Your task to perform on an android device: Delete the voice message that I have shared with Natalie Larson on the Snapchat app.
Image 0: 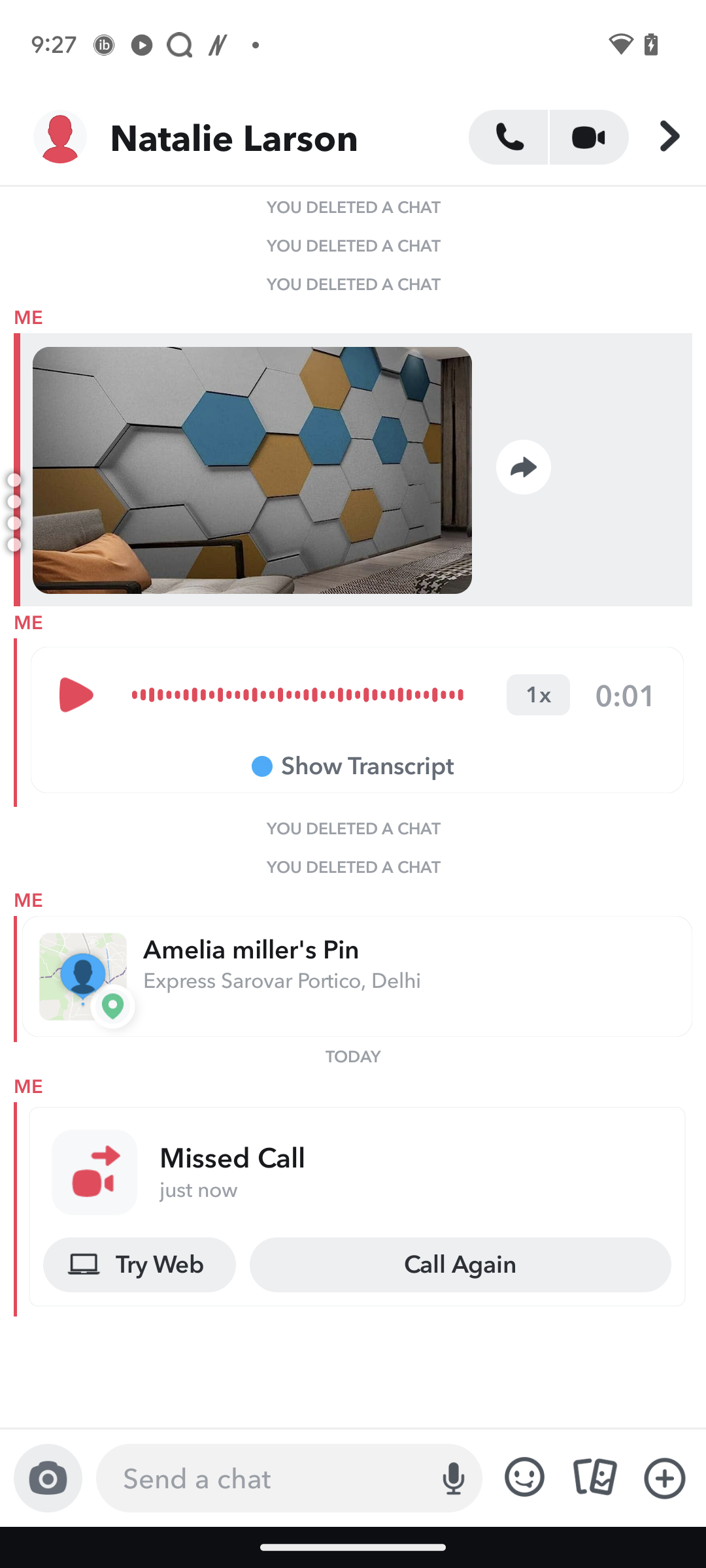
Long press on the voice message.
Step 0: long press (356, 687)
Image 1: 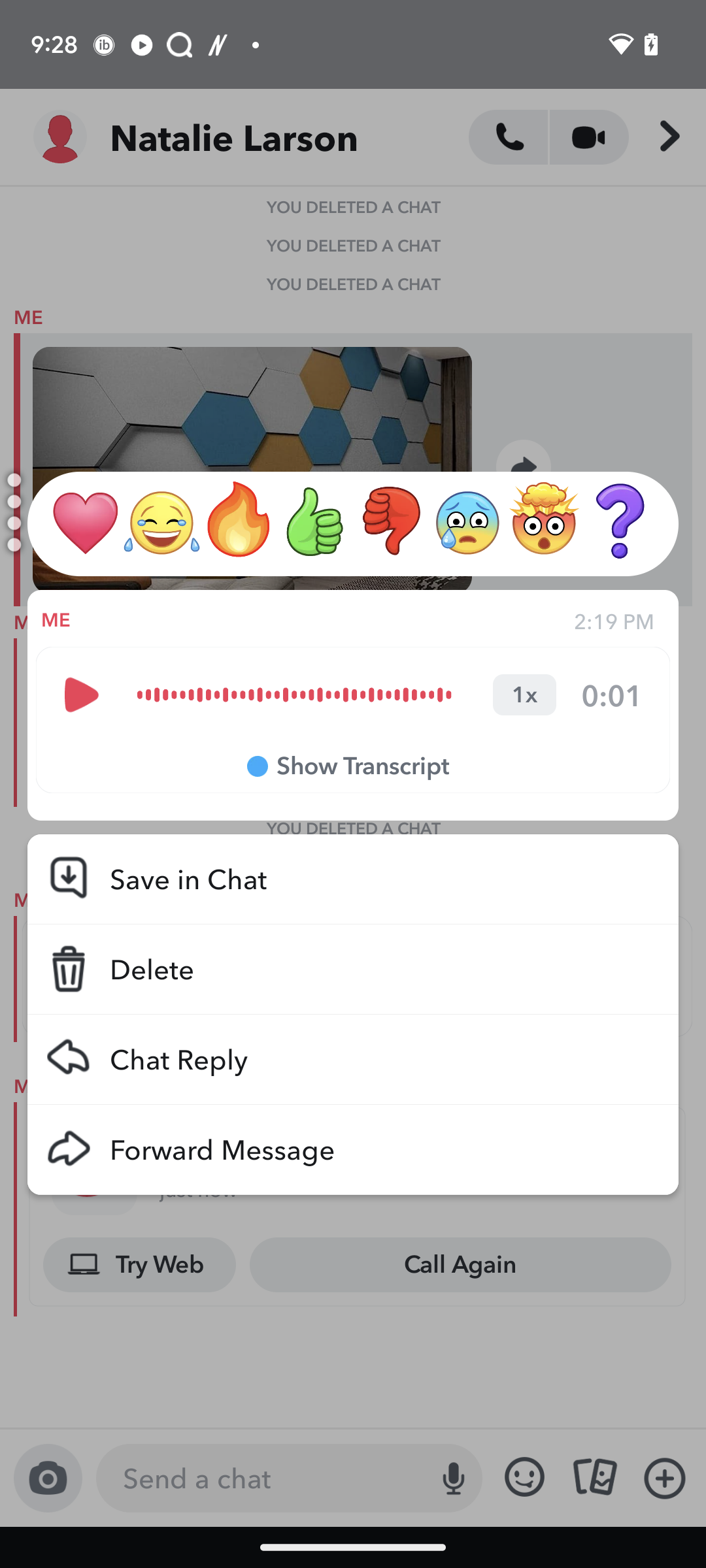
Click on the Delete button.
Step 1: click (380, 969)
Image 2: 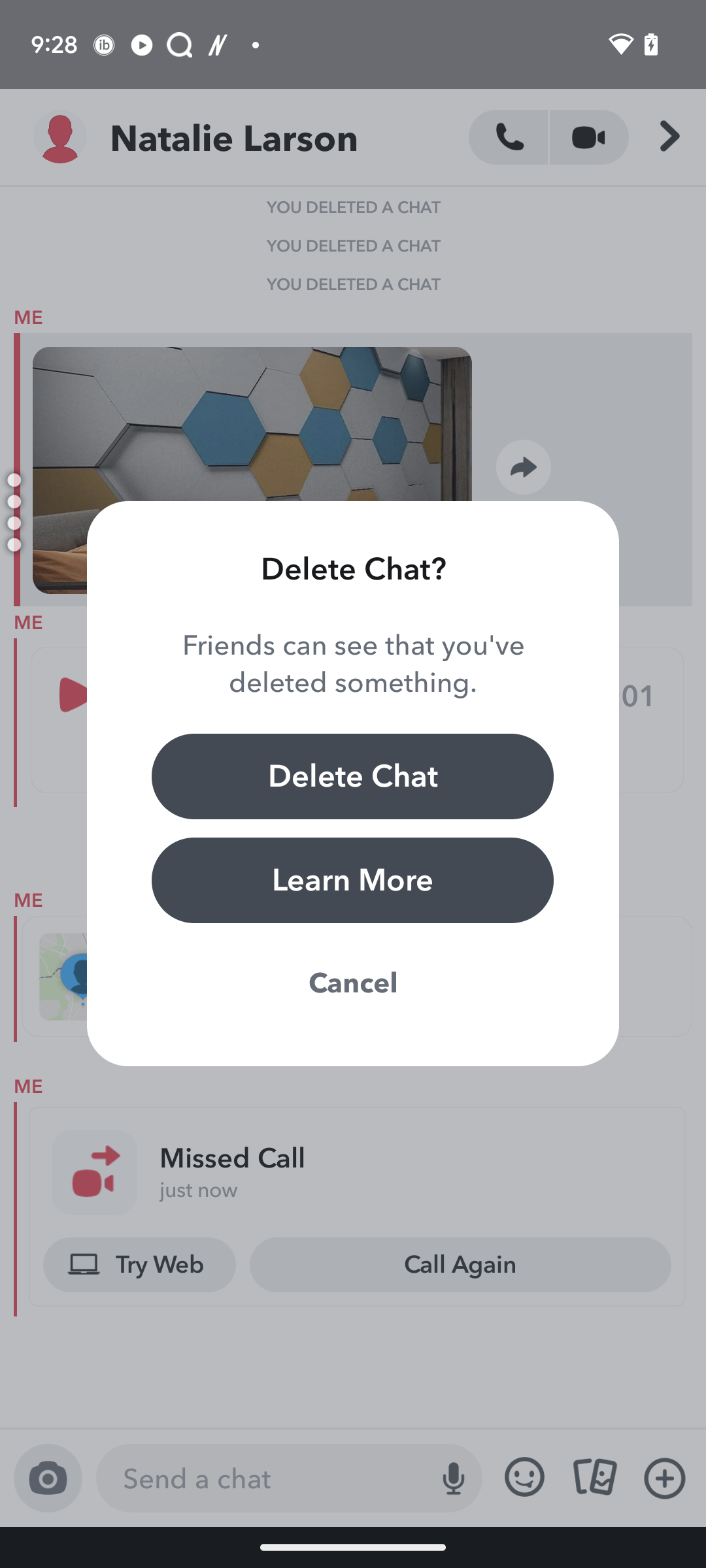
Click on the Delete Chat button.
Step 2: click (367, 766)